Your task to perform on an android device: Add two quantities of the Shiva Sutras book to the cart and view the cart
Image 0: 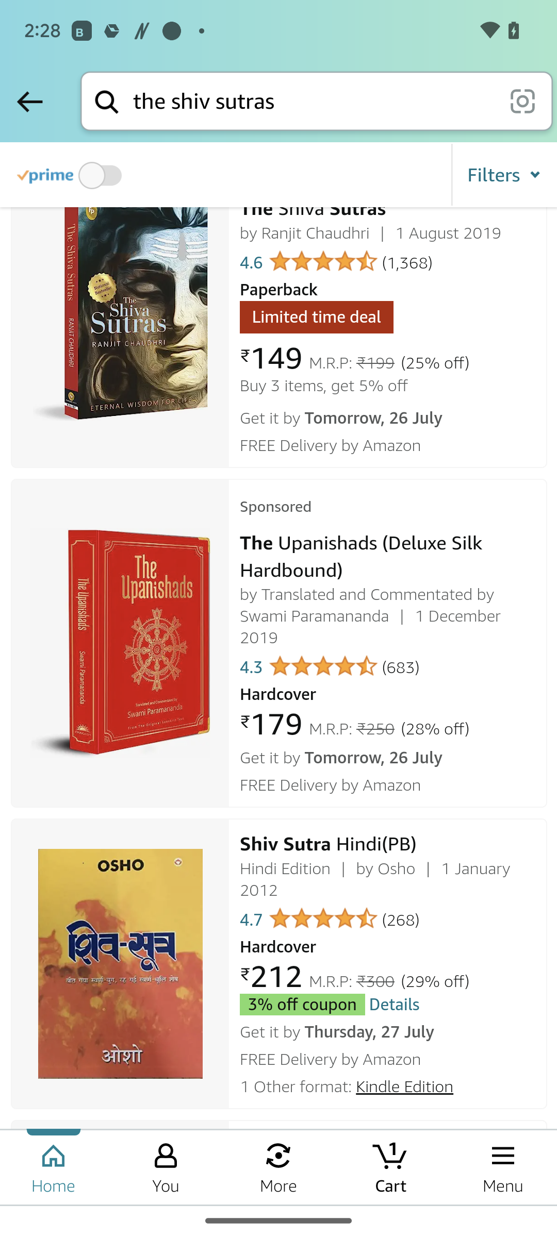
Click on the first option at the top of the screen
Step 0: click (120, 306)
Image 1: 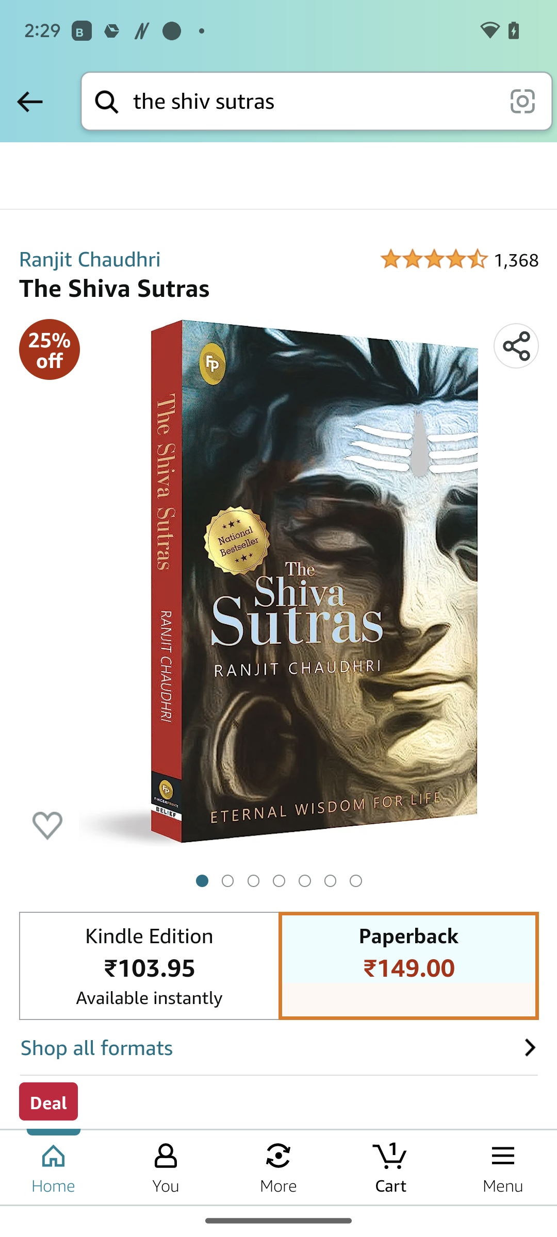
Scroll up to view the Add to Cart option
Step 1: scroll down
Image 2: 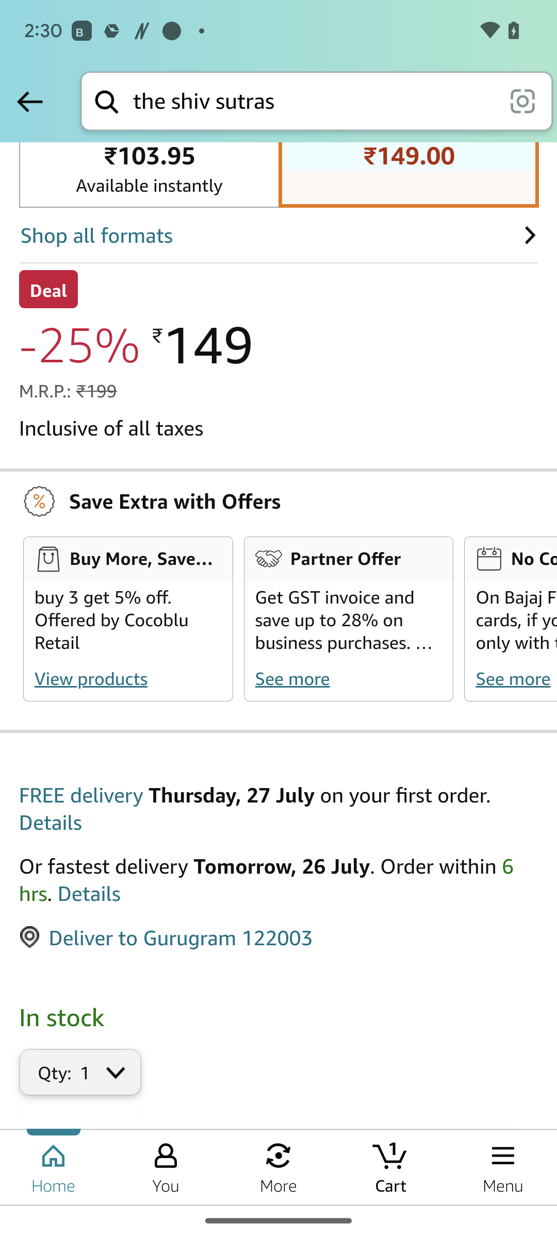
Scroll up to view the Add to Cart option
Step 2: scroll down
Image 3: 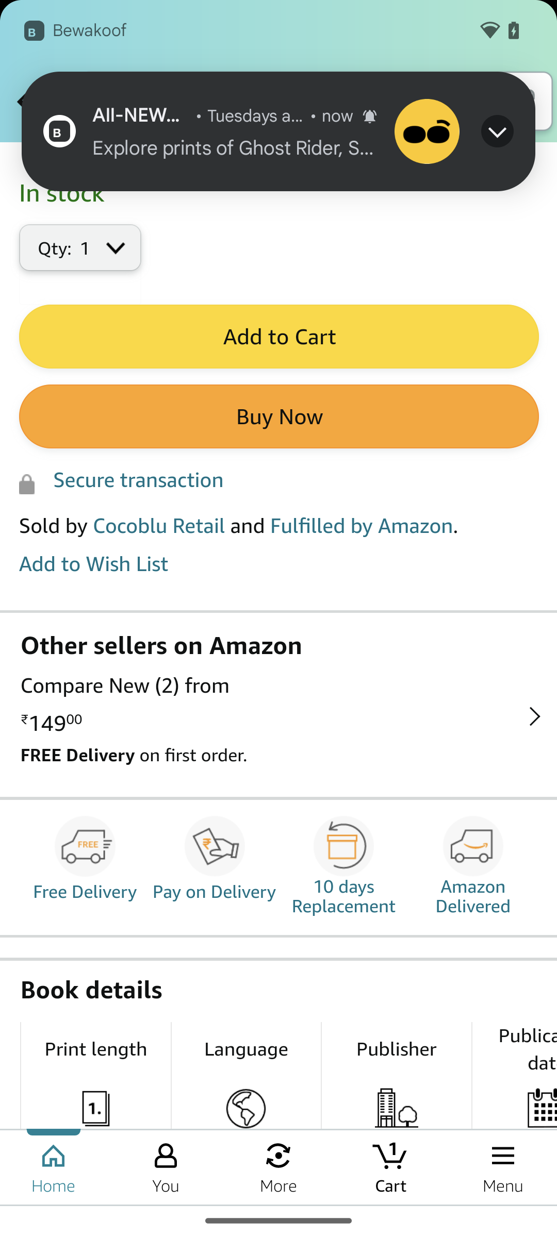
Click on the add to cart option in the middle of the screen 
Step 3: click (278, 336)
Image 4: 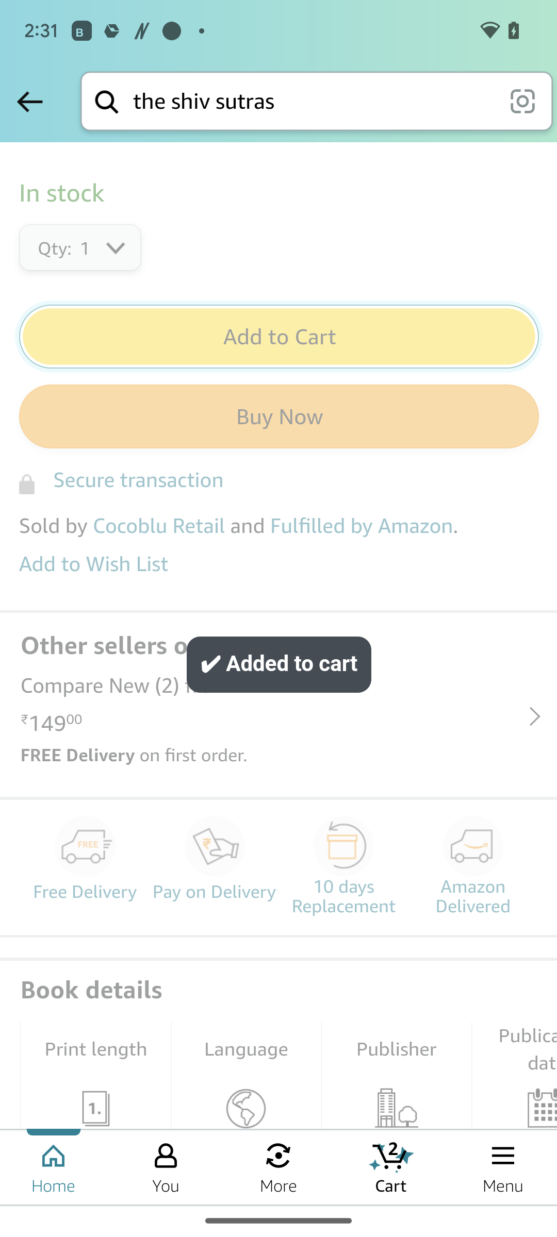
Click on the cart option at the bottom of the screen after the more option and before the menu option
Step 4: click (390, 1167)
Image 5: 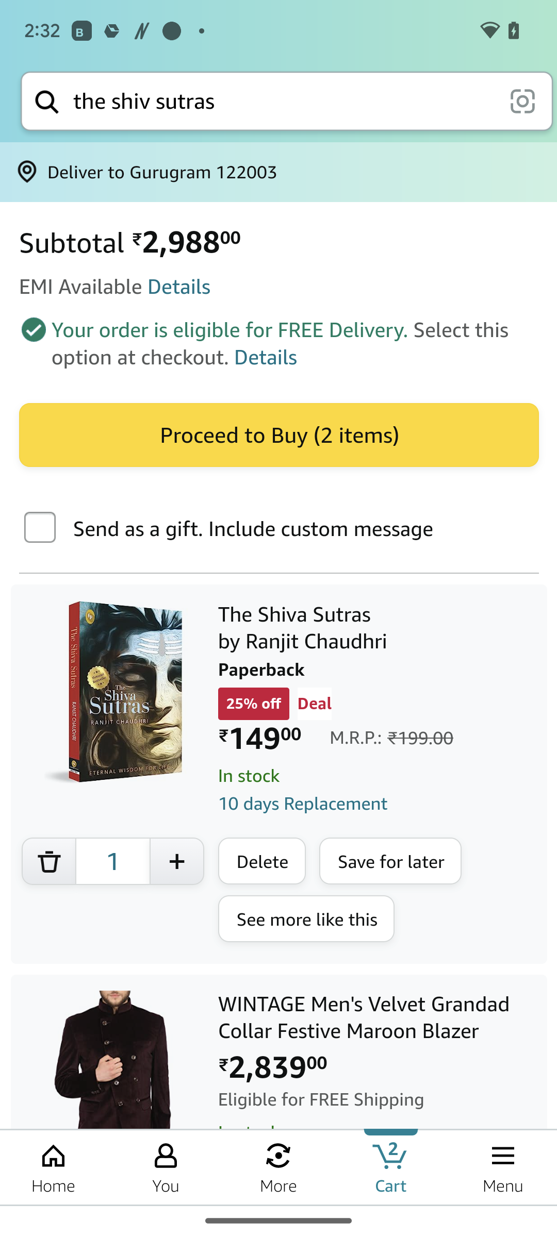
Click on the plus icon in the middle of the screen before the Delete option
Step 5: click (280, 696)